Your task to perform on an android device: I need to replace the broken decor Light , therefore I want to use the Flipkart app to search for the Home category.
Image 0: 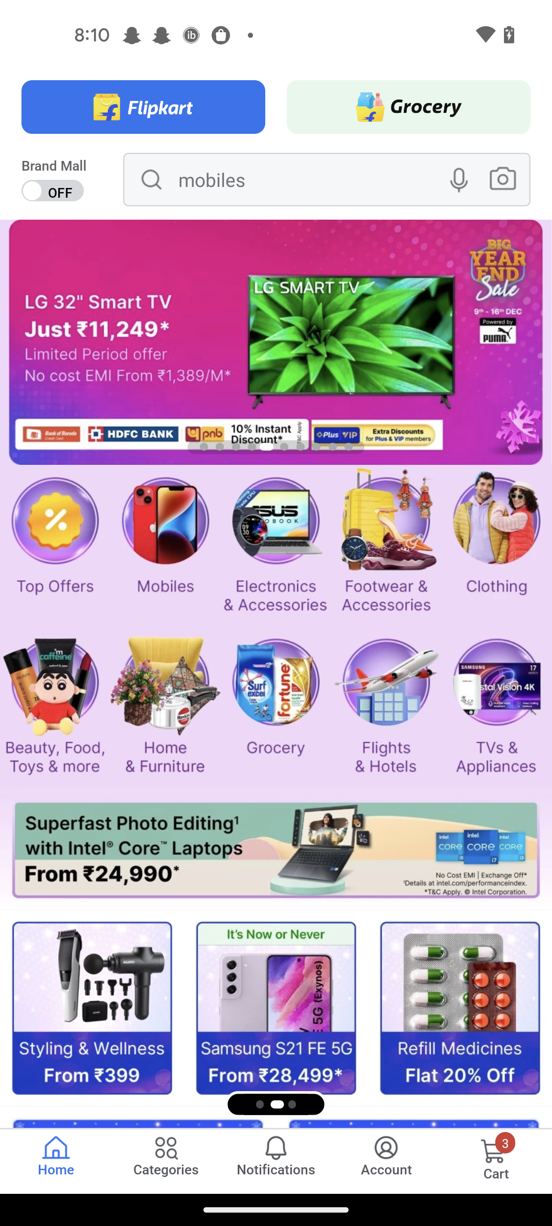
Click on the Categories tab
Step 0: click (166, 1175)
Image 1: 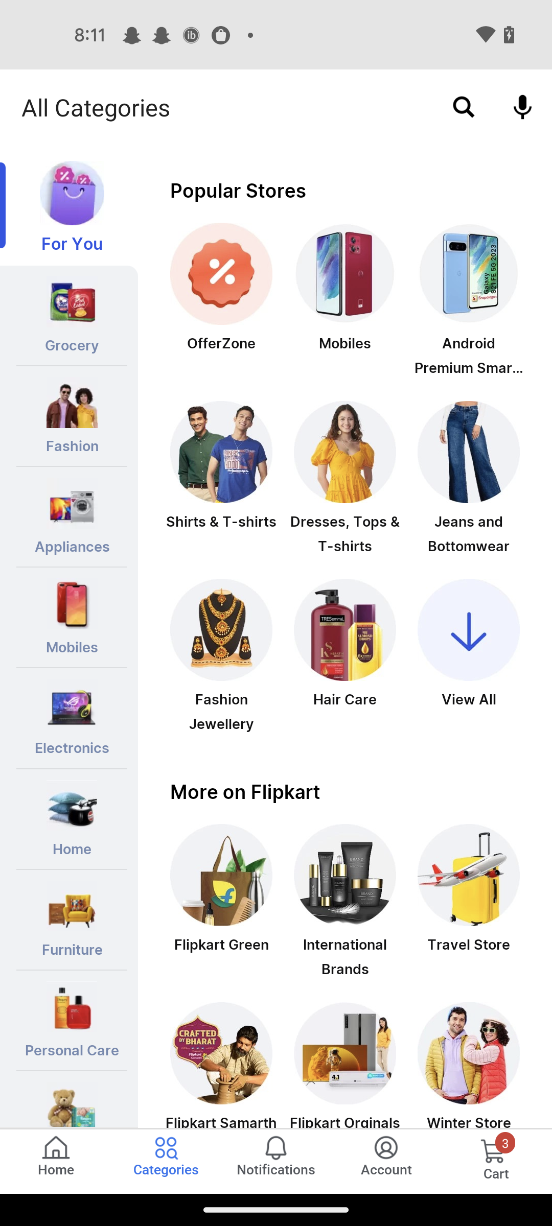
Click on the Home category
Step 1: click (69, 819)
Image 2: 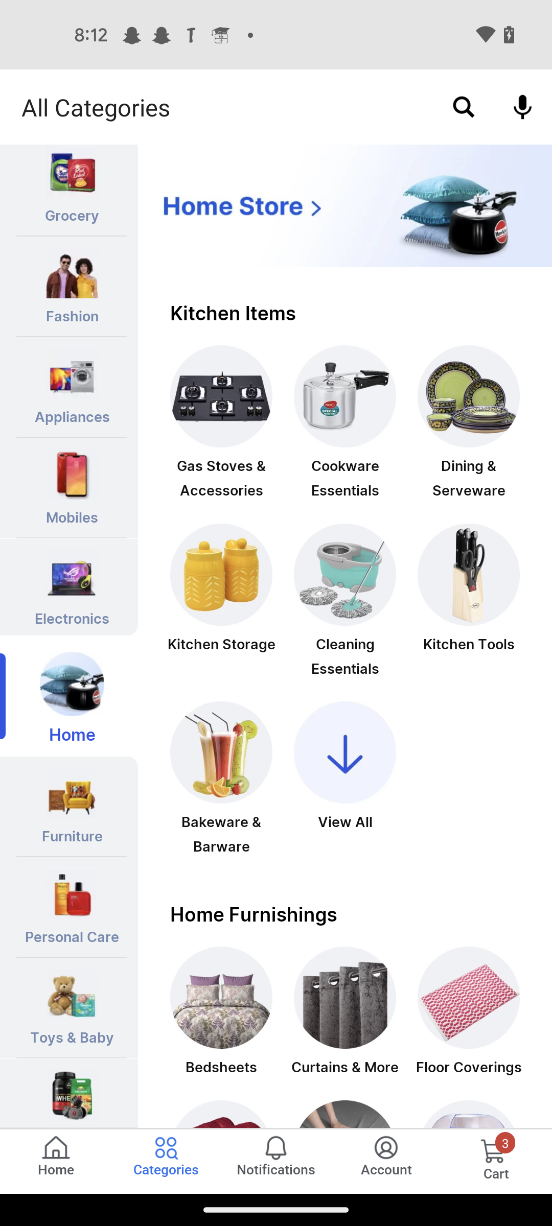
Swipe up
Step 2: scroll down
Image 3: 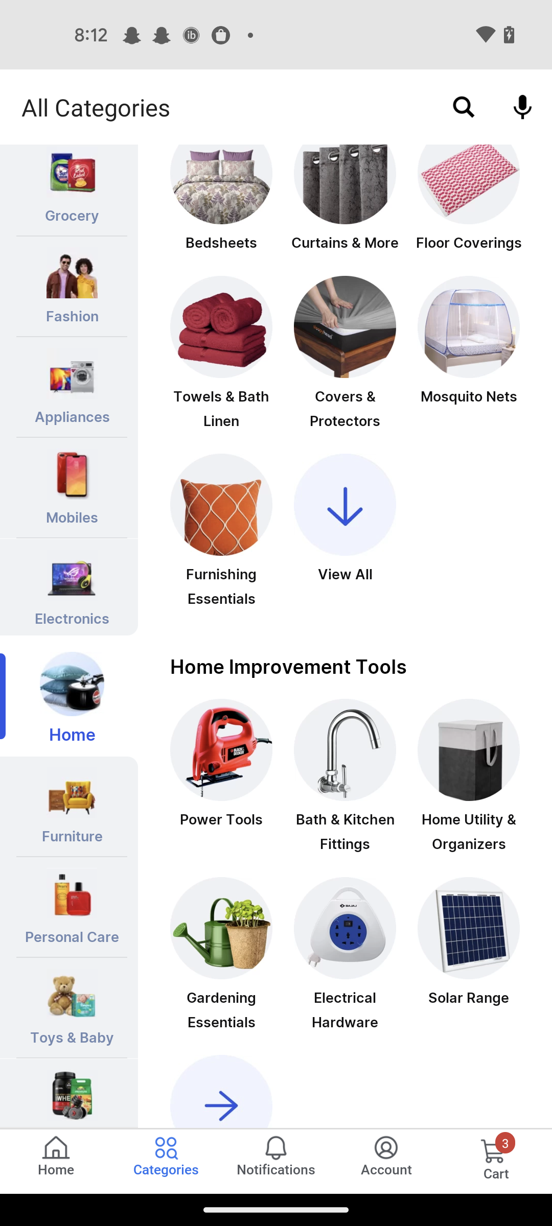
Swipe up
Step 3: scroll down
Image 4: 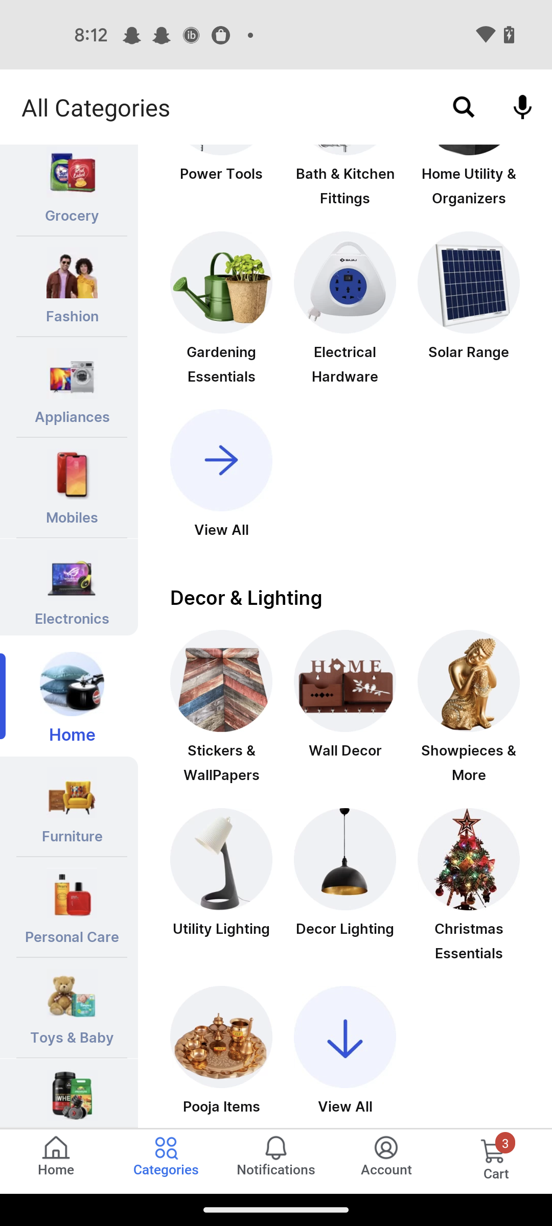
Click on the Decor lighting
Step 4: click (345, 859)